Your task to perform on an android device: Open Amtrak app, Search for train schedules from New York to Philadelphia on 30th August after 7am.
Image 0: 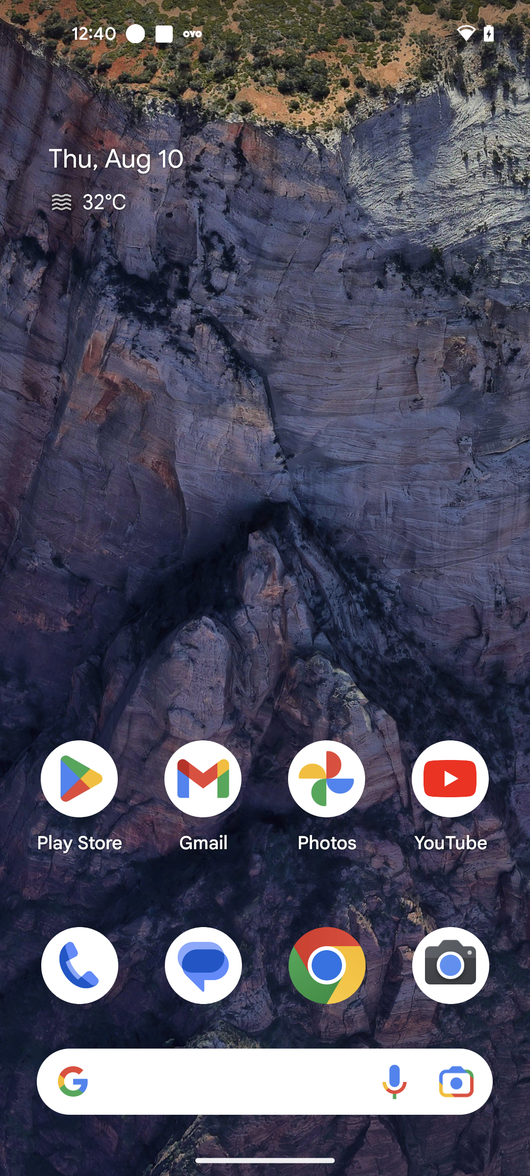
Open Amtrak app
Step 0: open app "Amtrak"
Image 1: 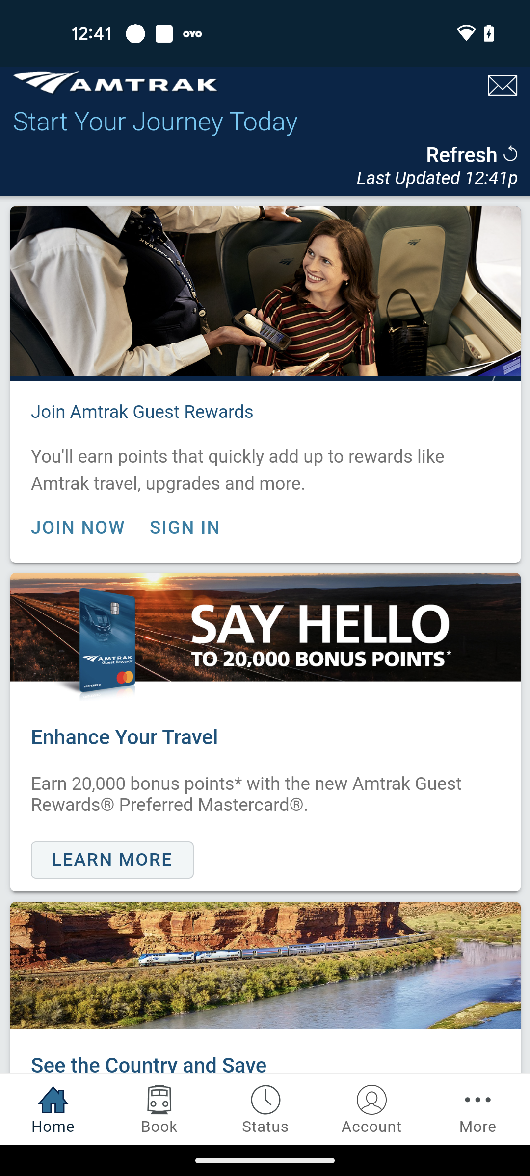
Go to the Book tab
Step 1: click (159, 1109)
Image 2: 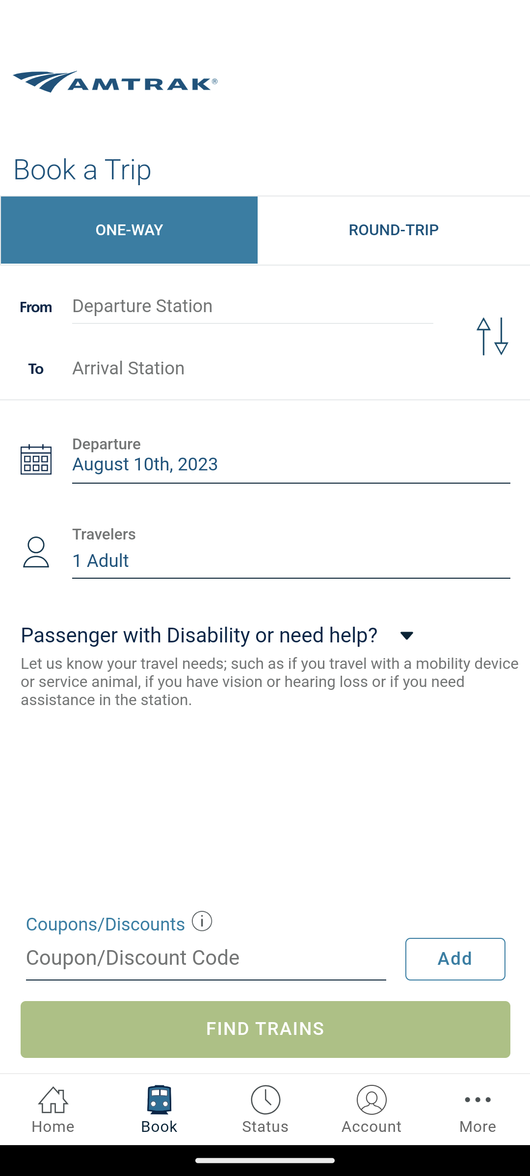
Click on the Departure station section
Step 2: click (253, 306)
Image 3: 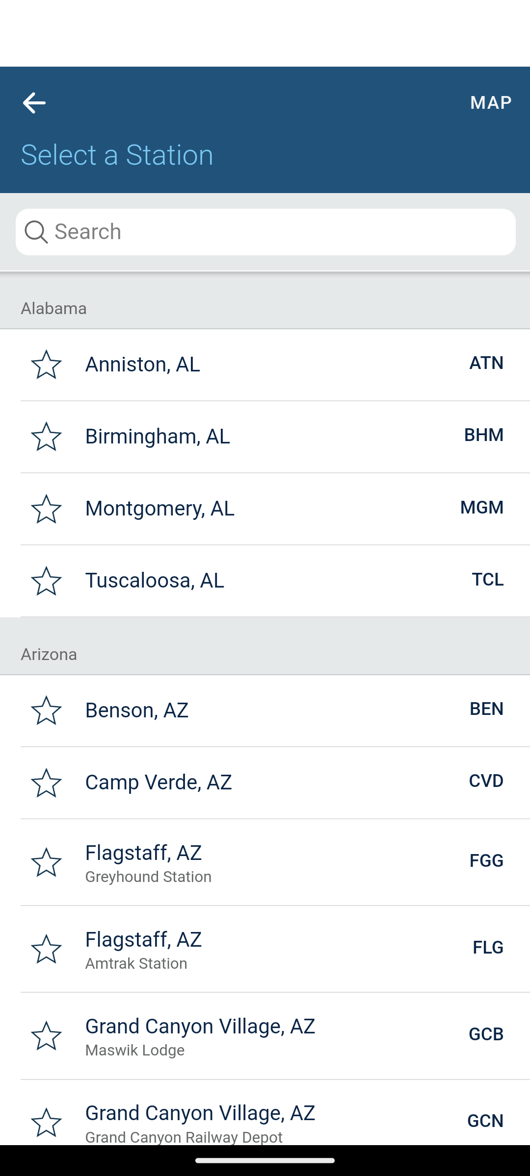
Click on the search bar
Step 3: click (129, 229)
Image 4: 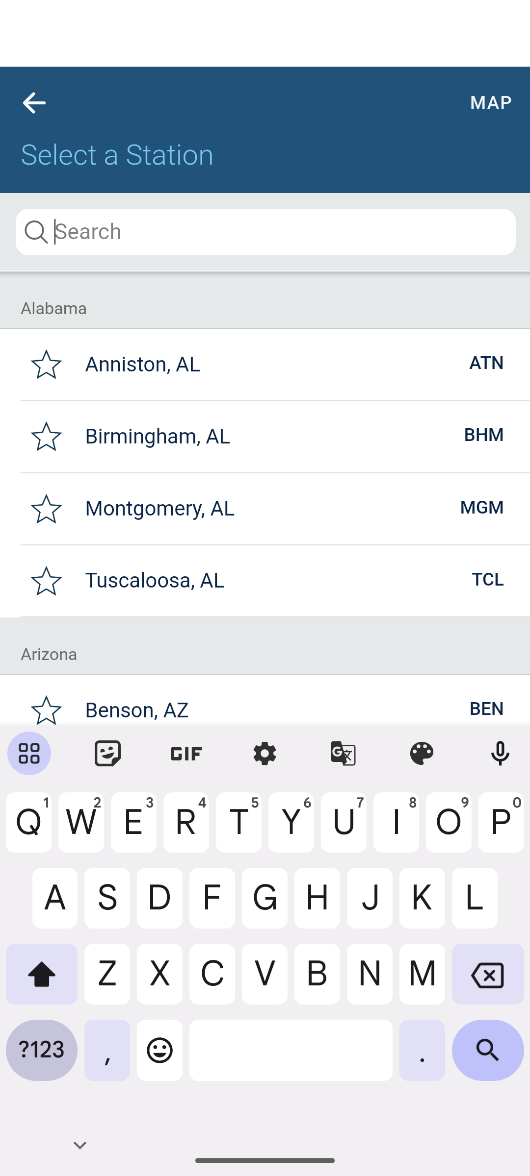
Search for New York city
Step 4: type "New York"
Image 5: 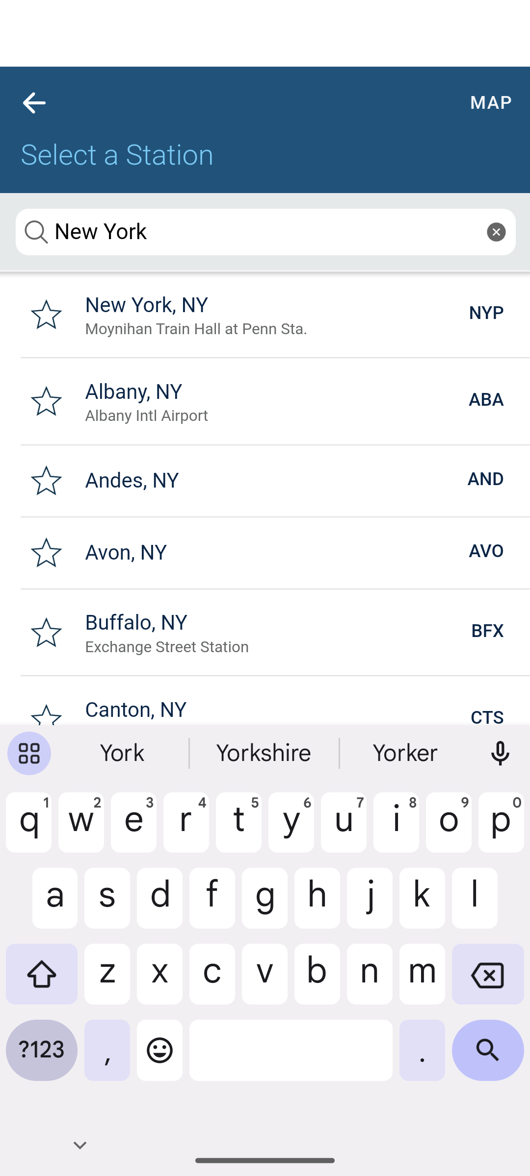
Select the first search result
Step 5: click (253, 306)
Image 6: 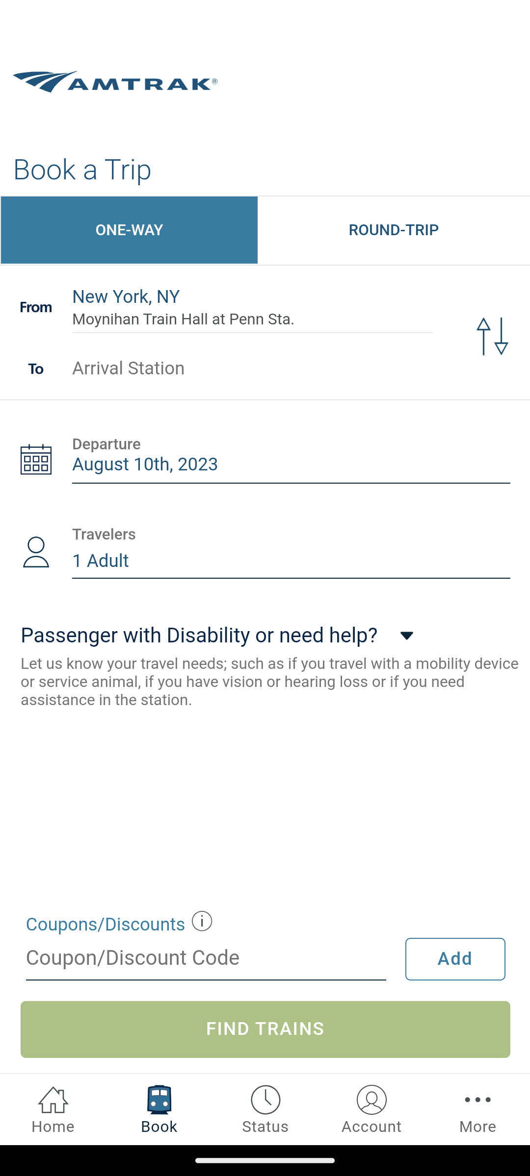
Click on the Arrival station section
Step 6: click (227, 367)
Image 7: 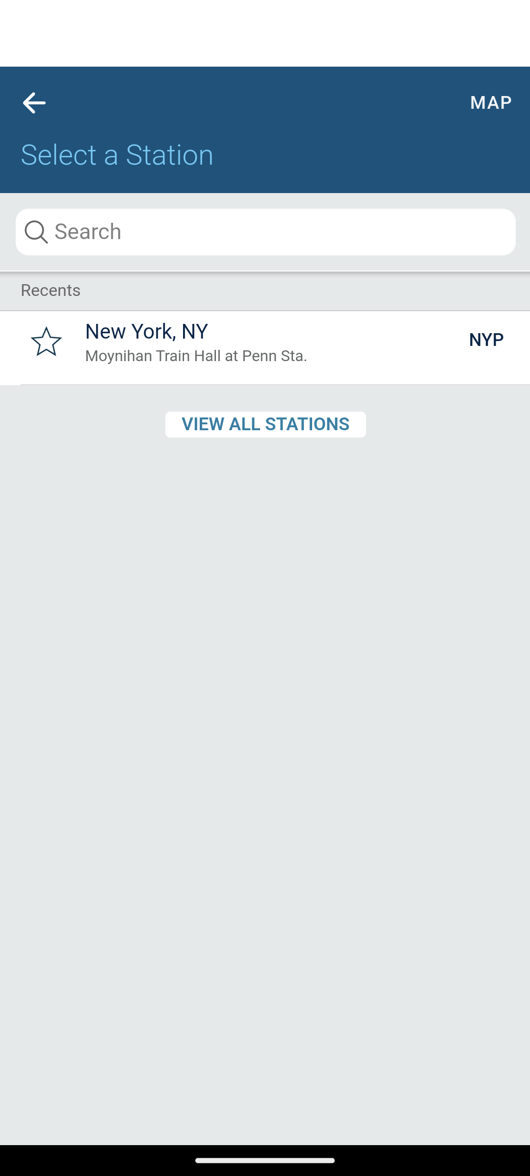
Click on the search bar
Step 7: click (129, 229)
Image 8: 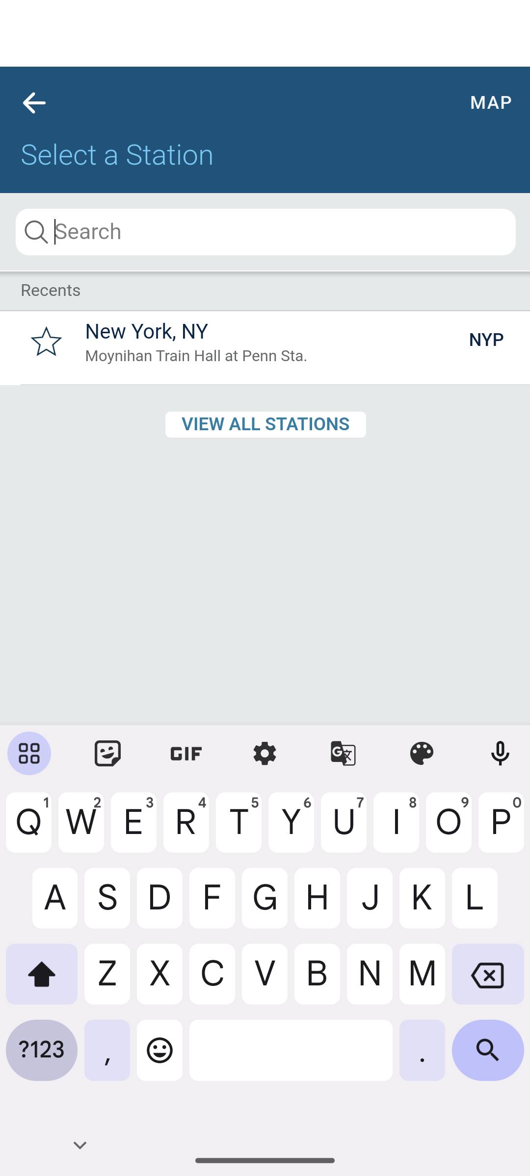
Search for Philadelphia city
Step 8: type "Philadelphia"
Image 9: 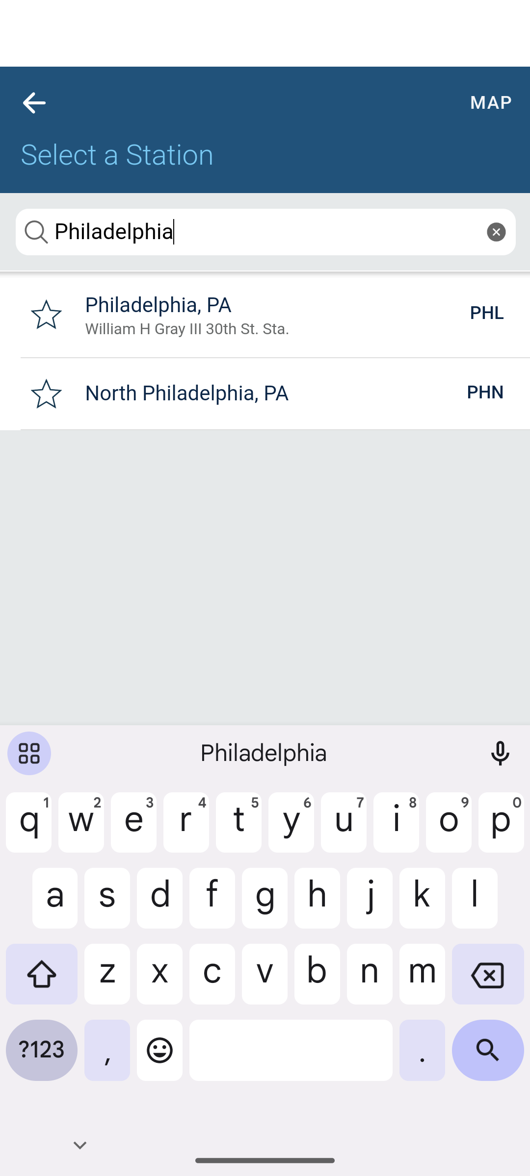
Click on the first search result
Step 9: click (253, 307)
Image 10: 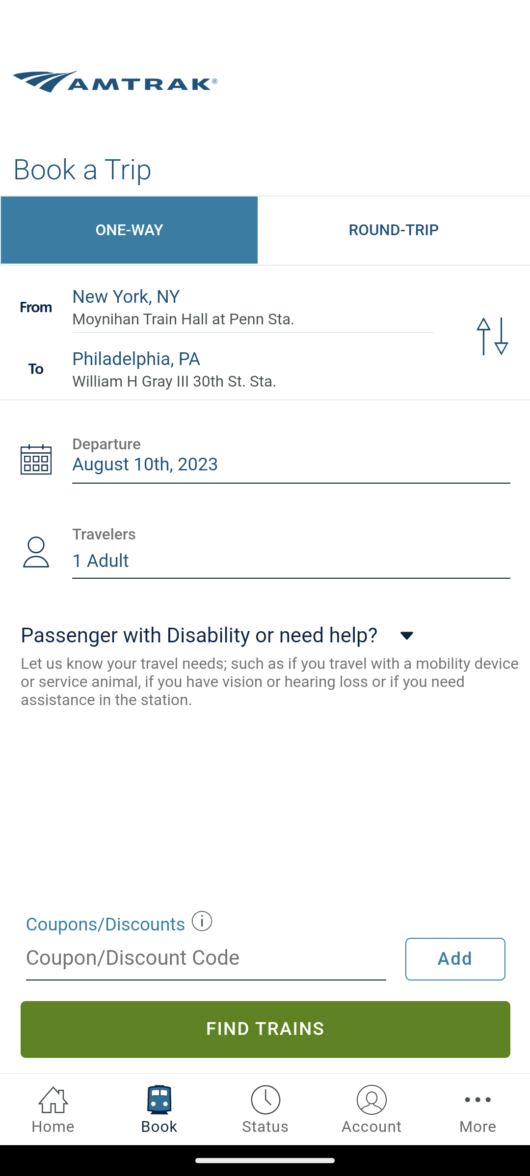
Click on the date section
Step 10: click (291, 459)
Image 11: 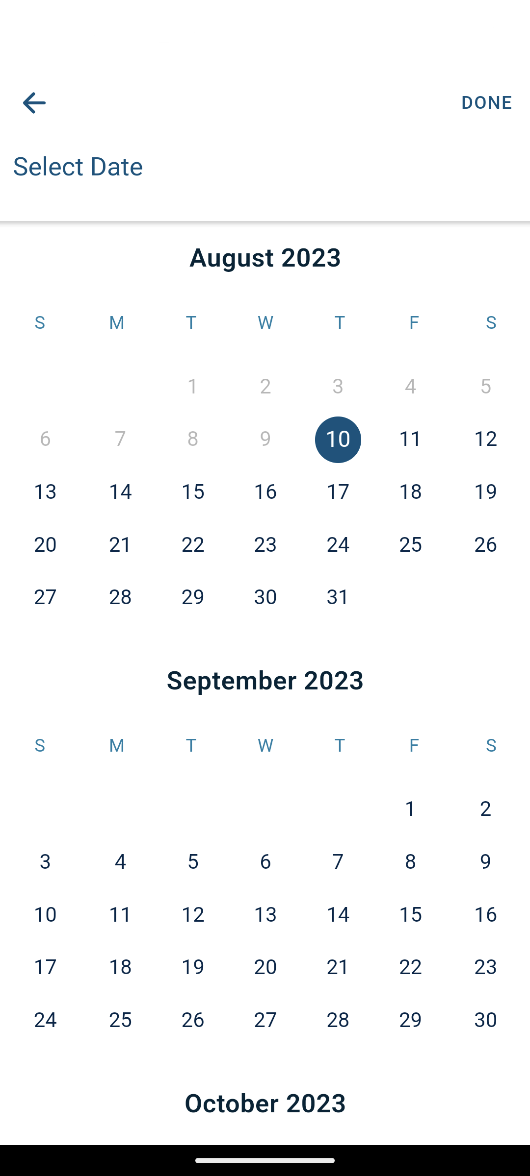
Select the date 30th August 2023
Step 11: click (265, 597)
Image 12: 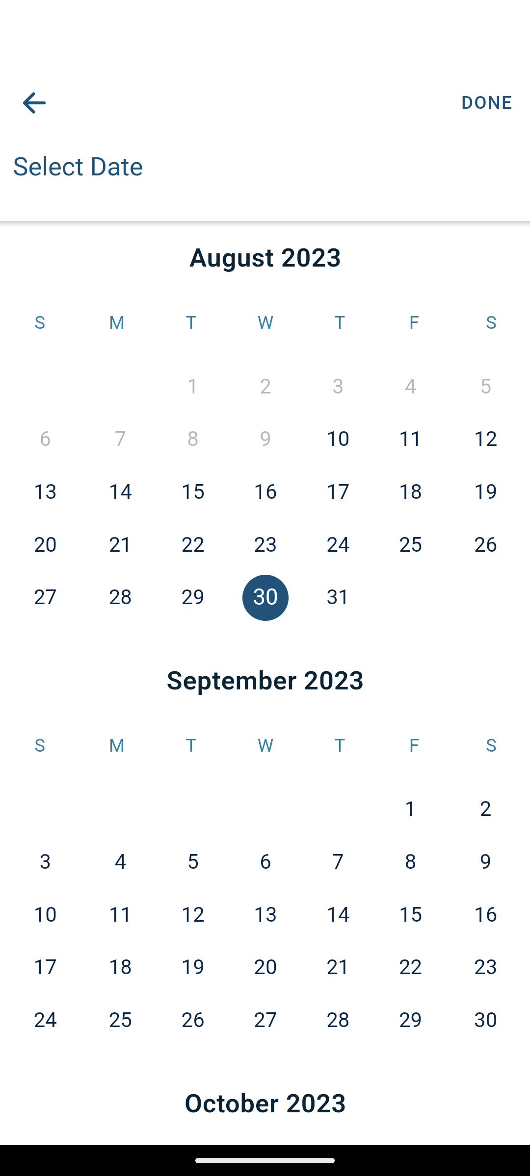
Click on the Done button at the top right corner of the screen
Step 12: click (487, 102)
Image 13: 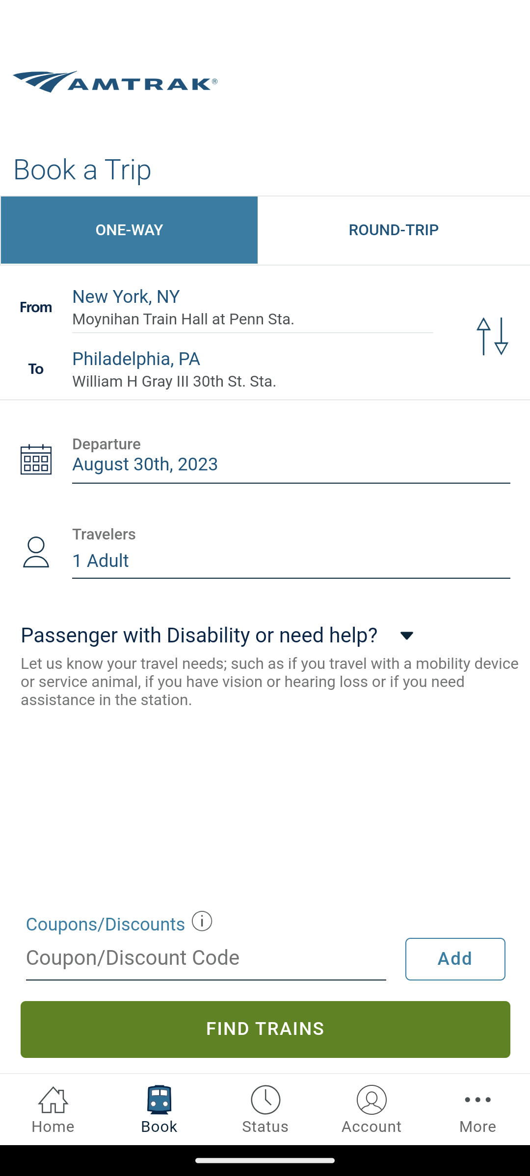
Click on the Find Trains button at the bottom of the screen
Step 13: click (266, 1029)
Image 14: 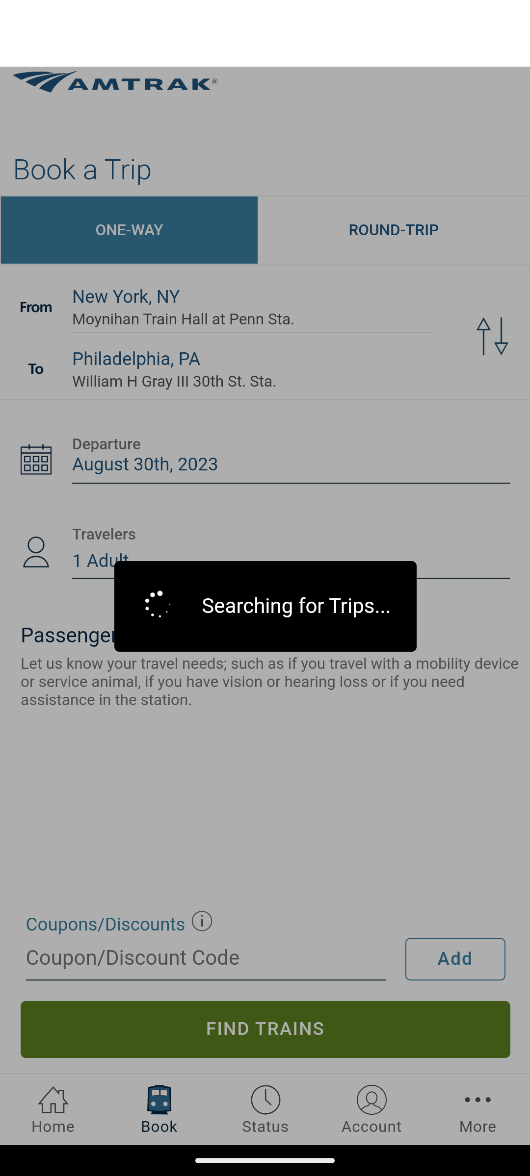
Click on the Find Trains button at the bottom of the screen
Step 14: wait
Image 15: 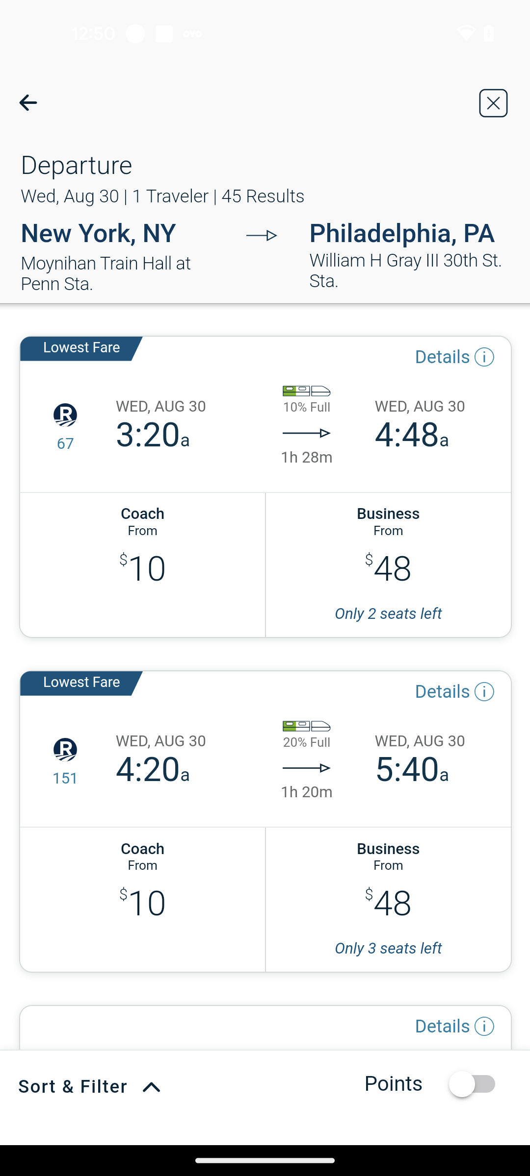
Click on the sort & Filter option at the bottom left corner of the screen
Step 15: click (91, 1086)
Image 16: 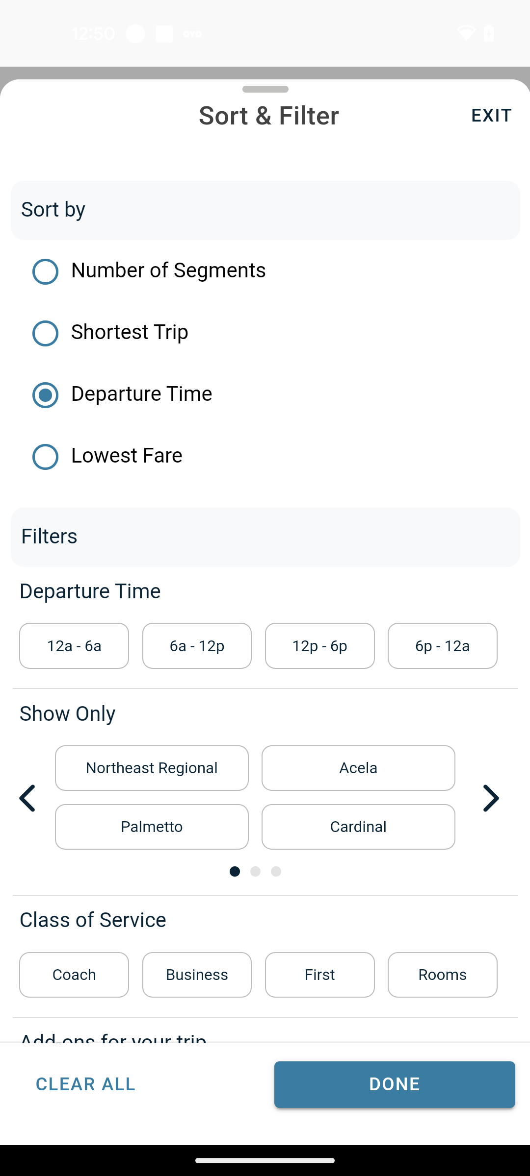
Select the Departure time 6a -12p
Step 16: click (197, 646)
Image 17: 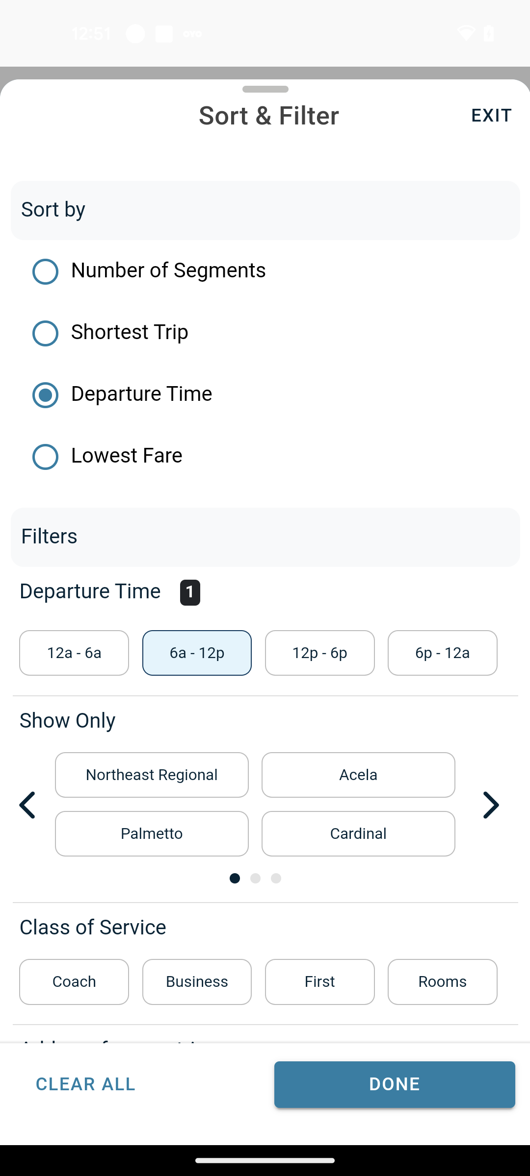
Click on the Done button at the bottom right corner of the screen
Step 17: click (394, 1083)